Your task to perform on an android device: In the Blossom app, I want to track my garden progress of the ihi plant 
Image 0: 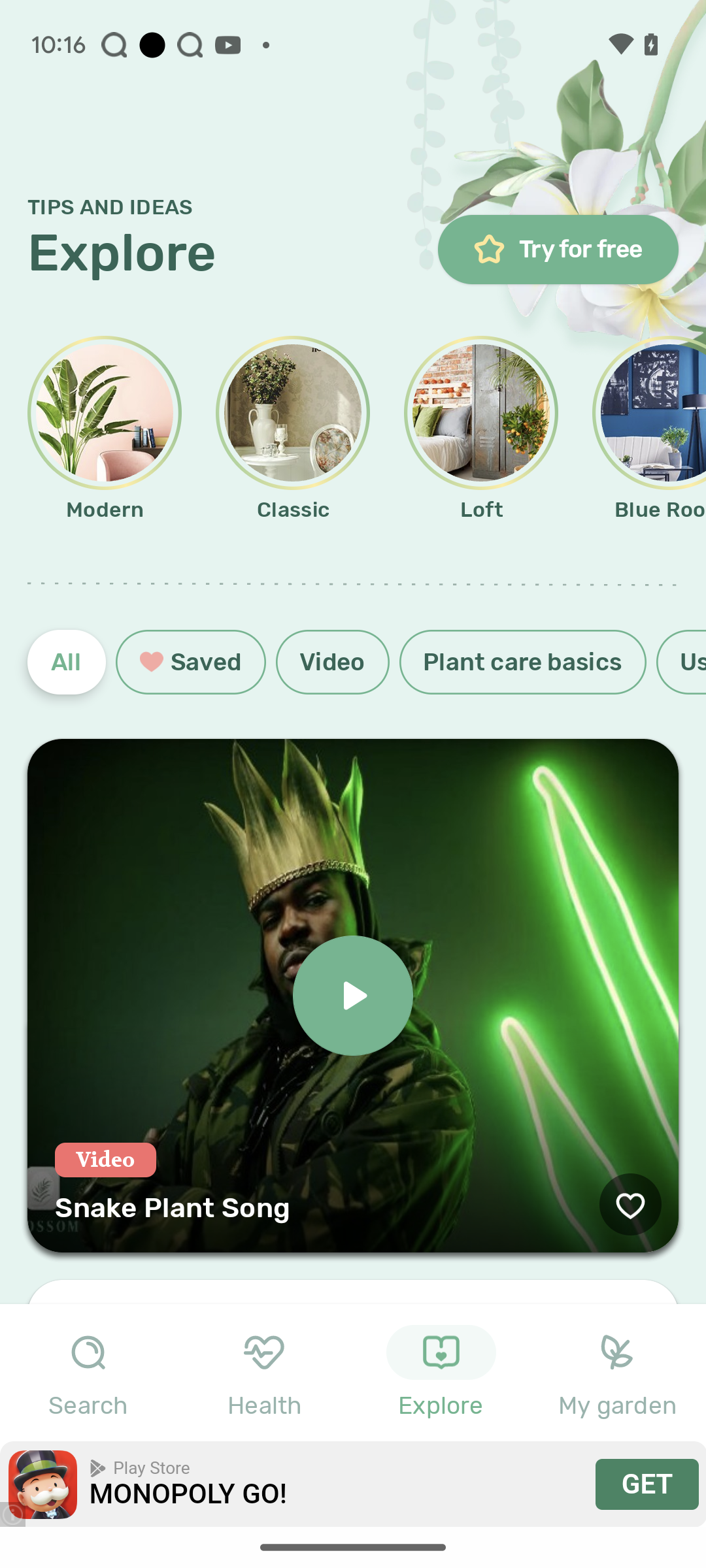
click on My garden at the bottom of the screen
Step 0: click (352, 1369)
Image 1: 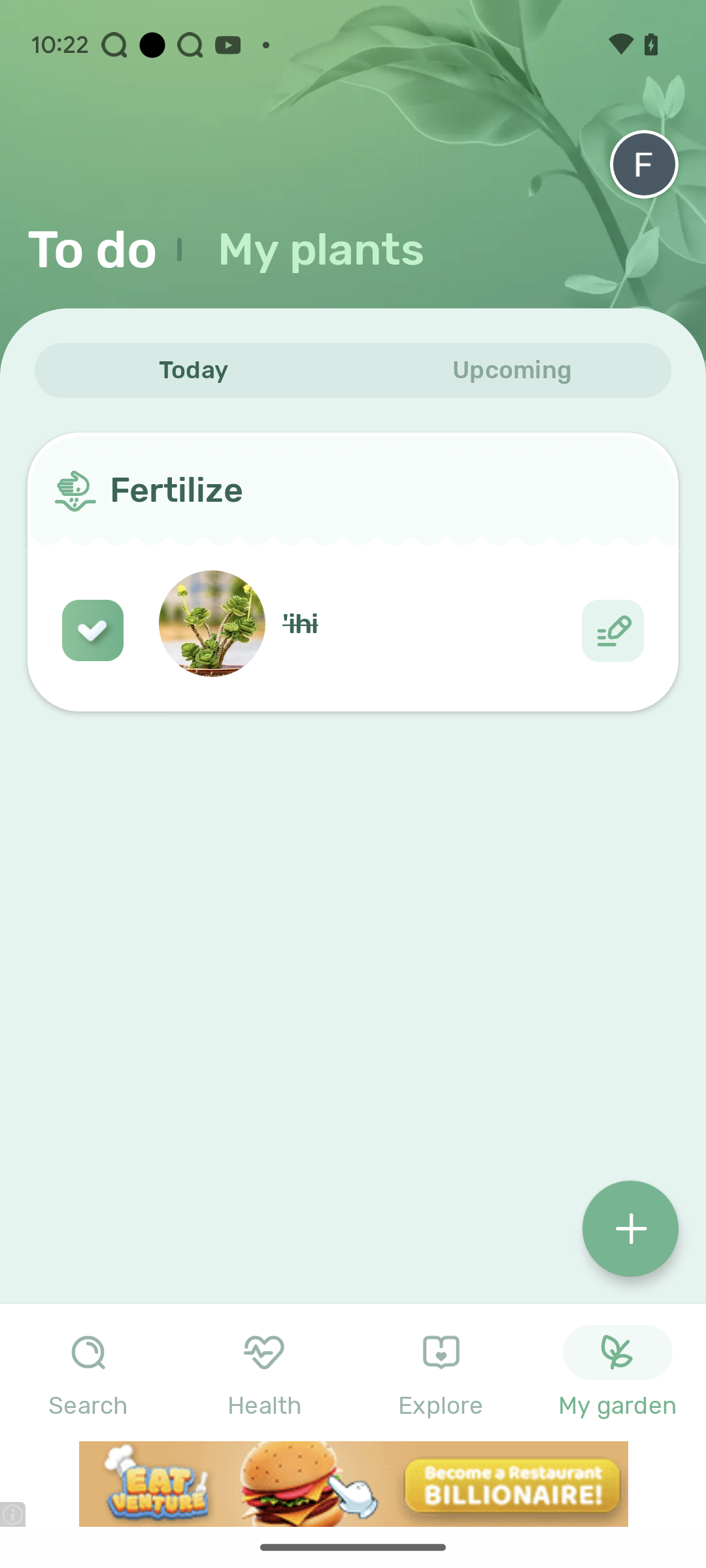
Click on the upcoming tab
Step 1: click (512, 370)